Your task to perform on an android device: Download any podcast on the Tunein Radio app.
Image 0: 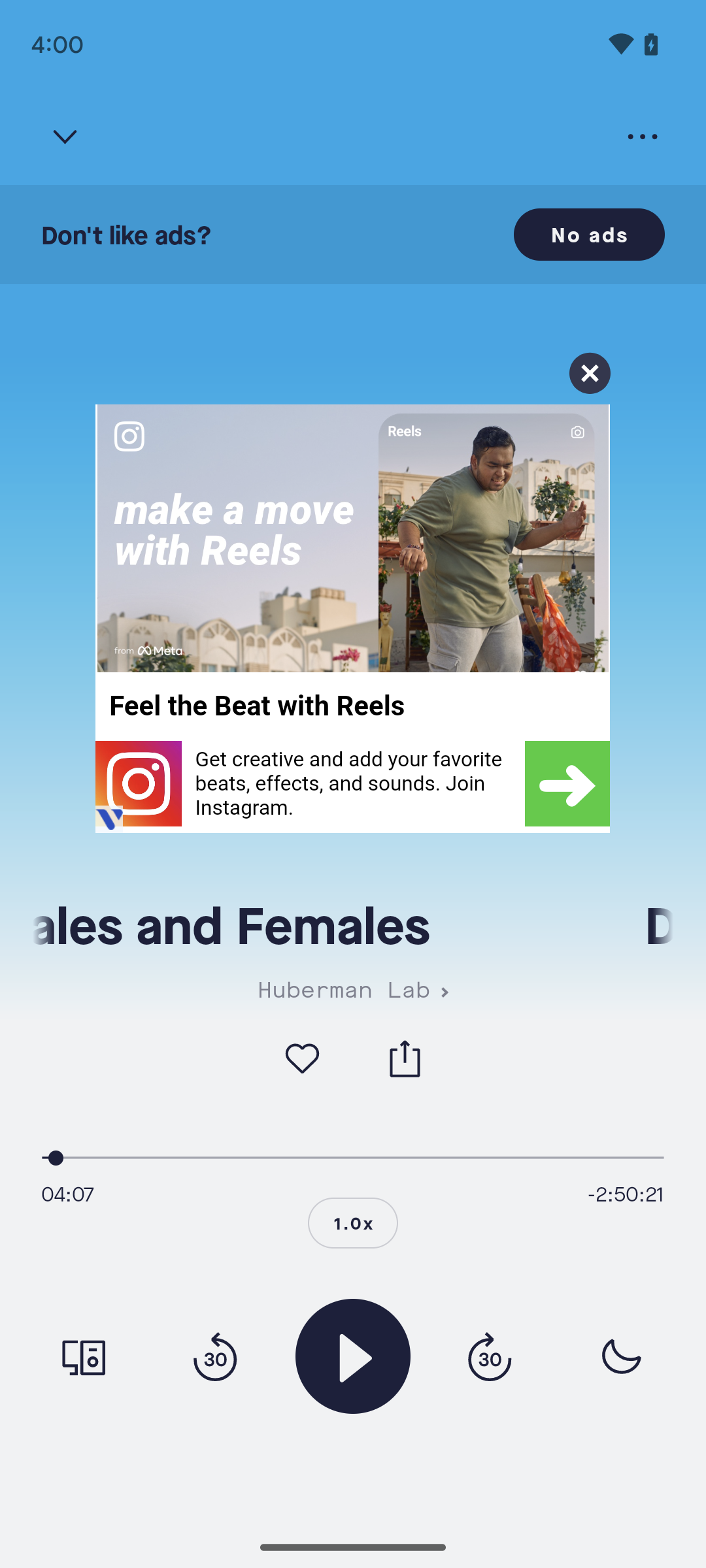
Go back.
Step 0: press back button
Image 1: 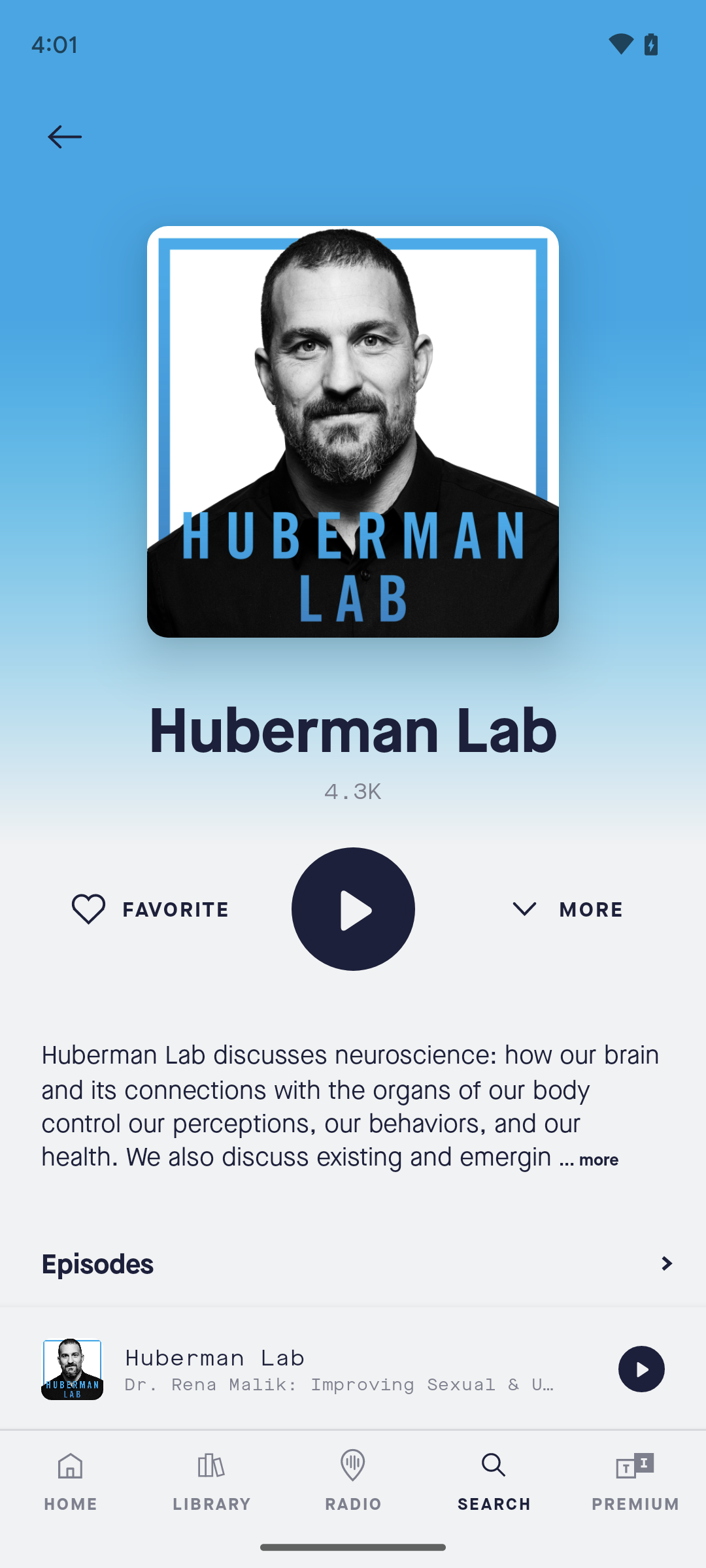
Scroll up on the screen to see the podcasts list.
Step 1: scroll down
Image 2: 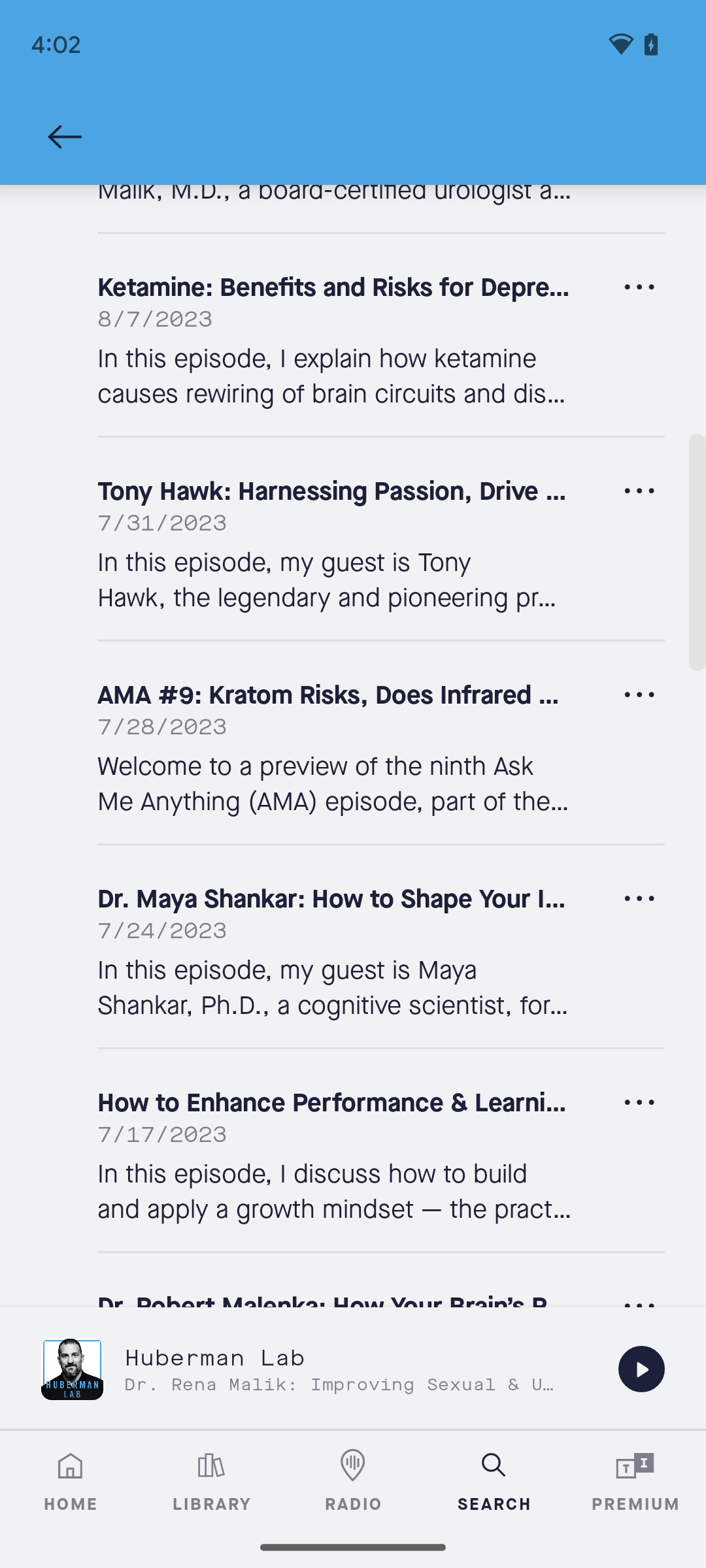
Click on the three dots at the right side of any podcast.
Step 2: click (639, 694)
Image 3: 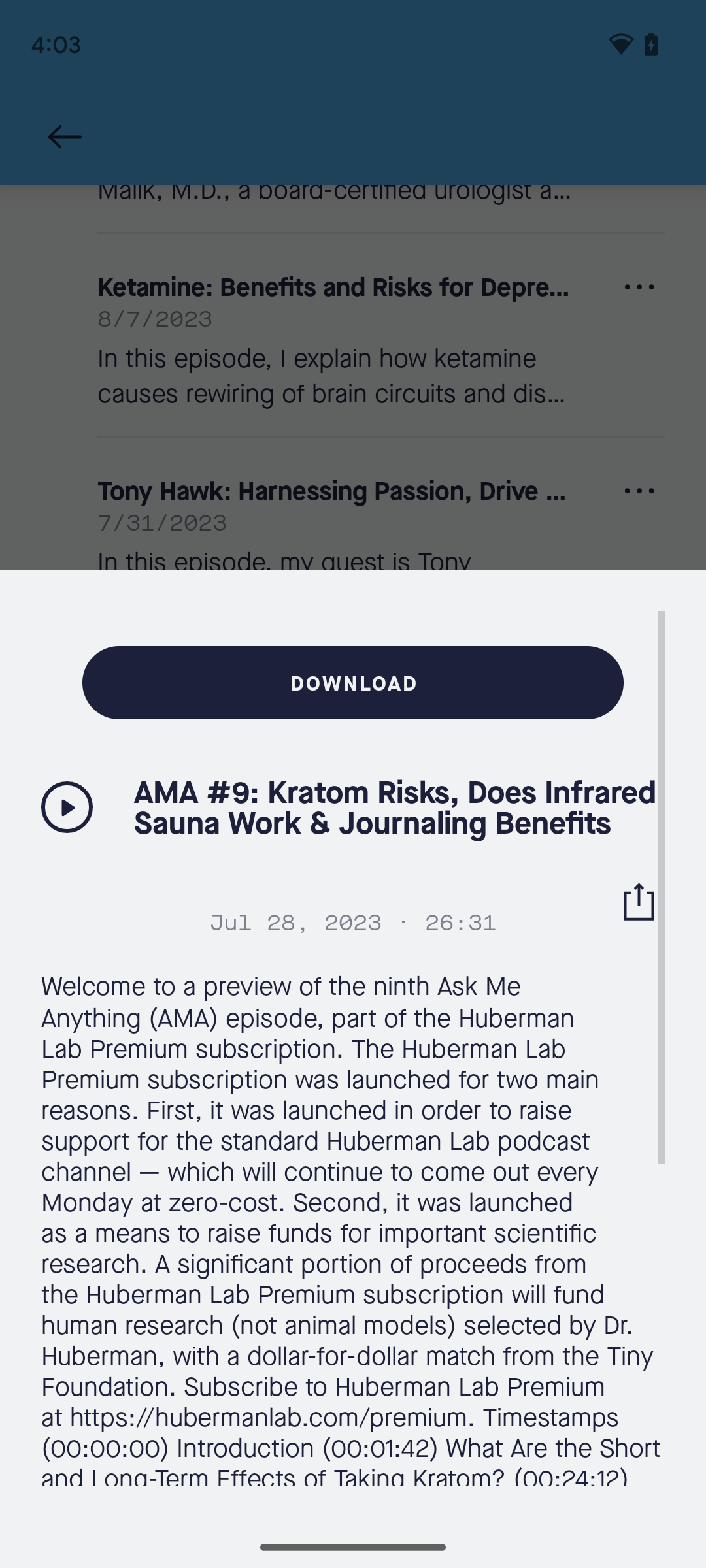
Click on Download tab.
Step 3: click (352, 683)
Image 4: 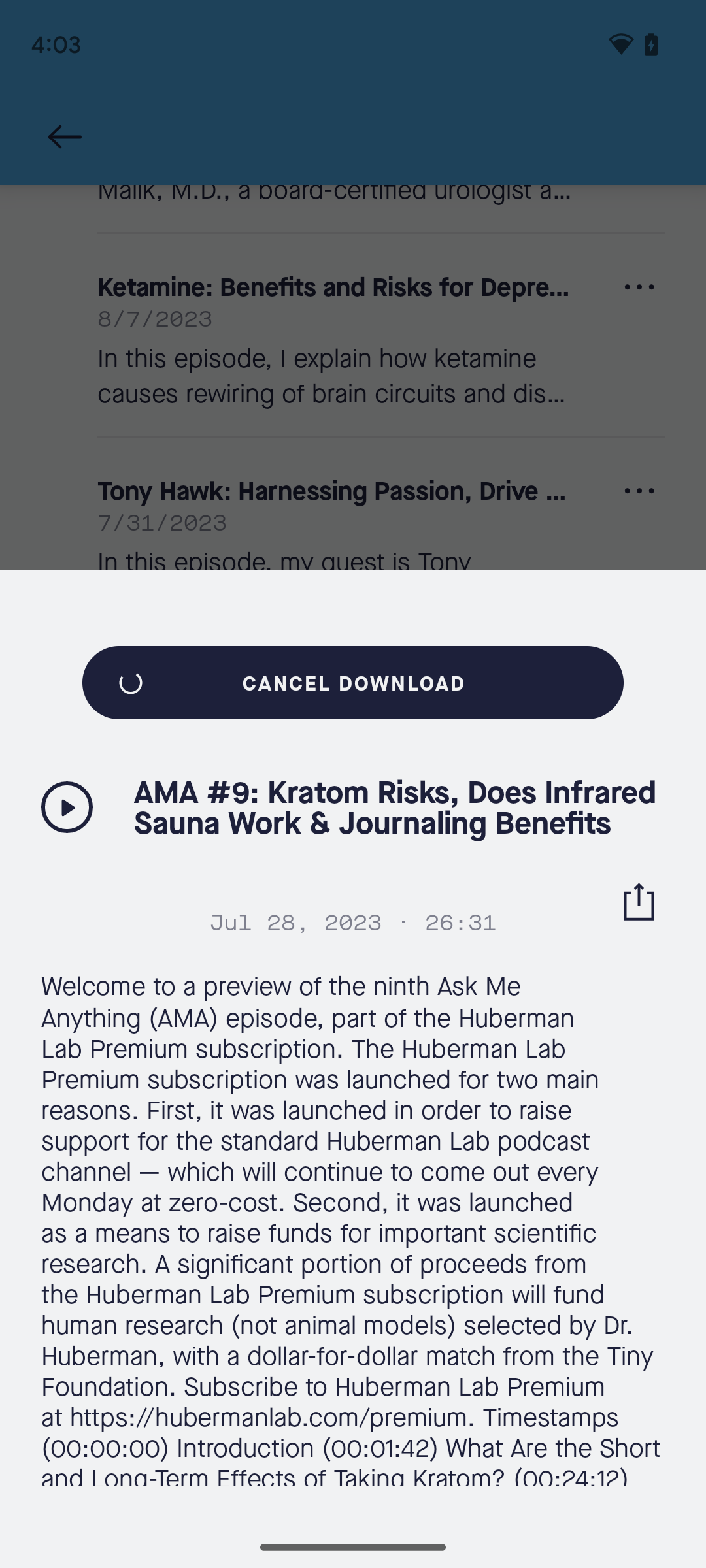
Click on Download tab.
Step 4: wait